Your task to perform on an android device: Find business class from Seattle to Berlin on Expedia departing September 12, 2023 and returning September 17, 2023
Image 0: 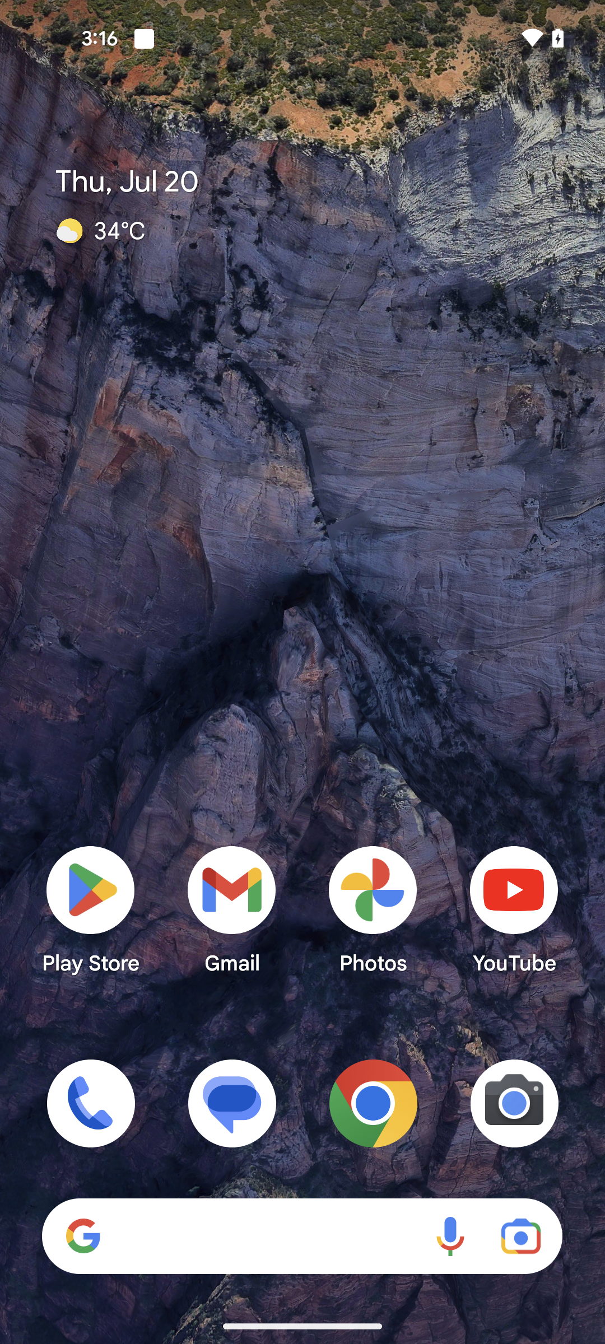
Open Expedia app
Step 0: open app "Expedia"
Image 1: 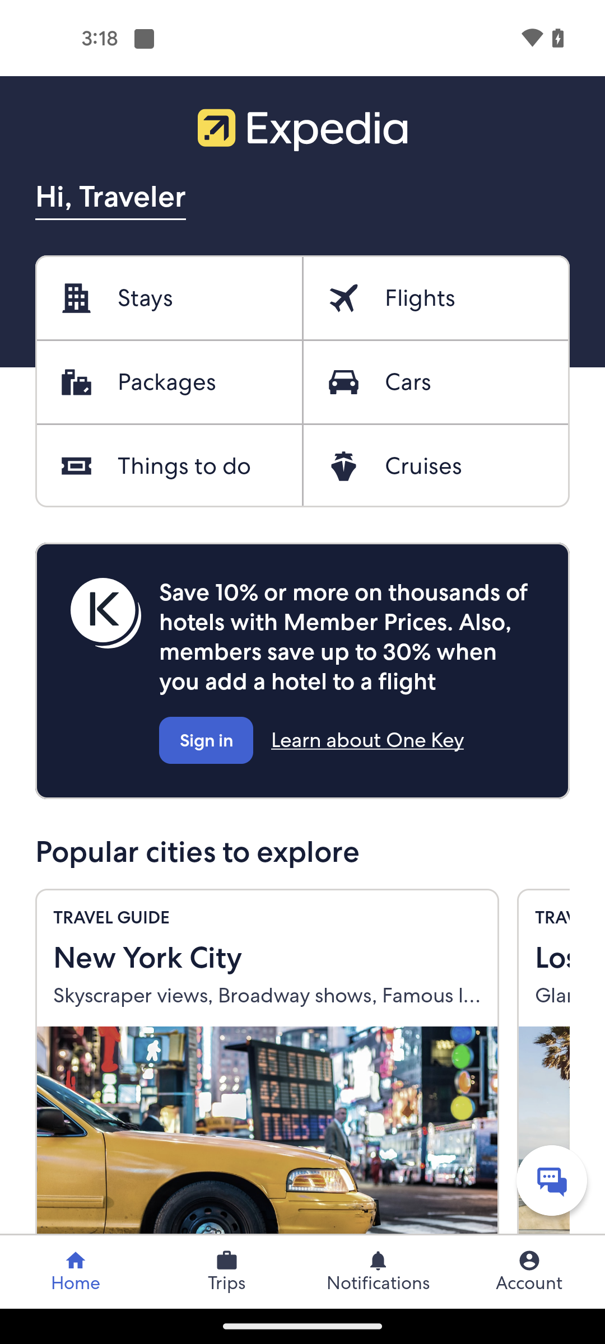
Go to the Flights section at the top right corner of the screen
Step 1: click (420, 298)
Image 2: 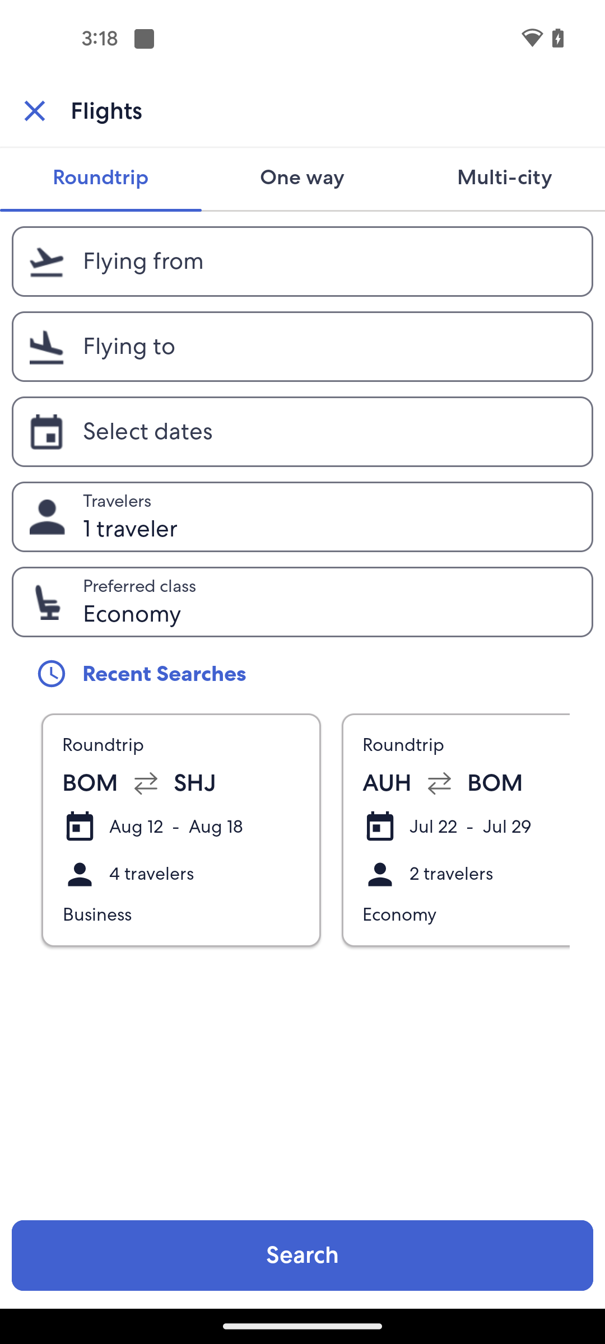
Go to the Departure city section
Step 2: click (329, 262)
Image 3: 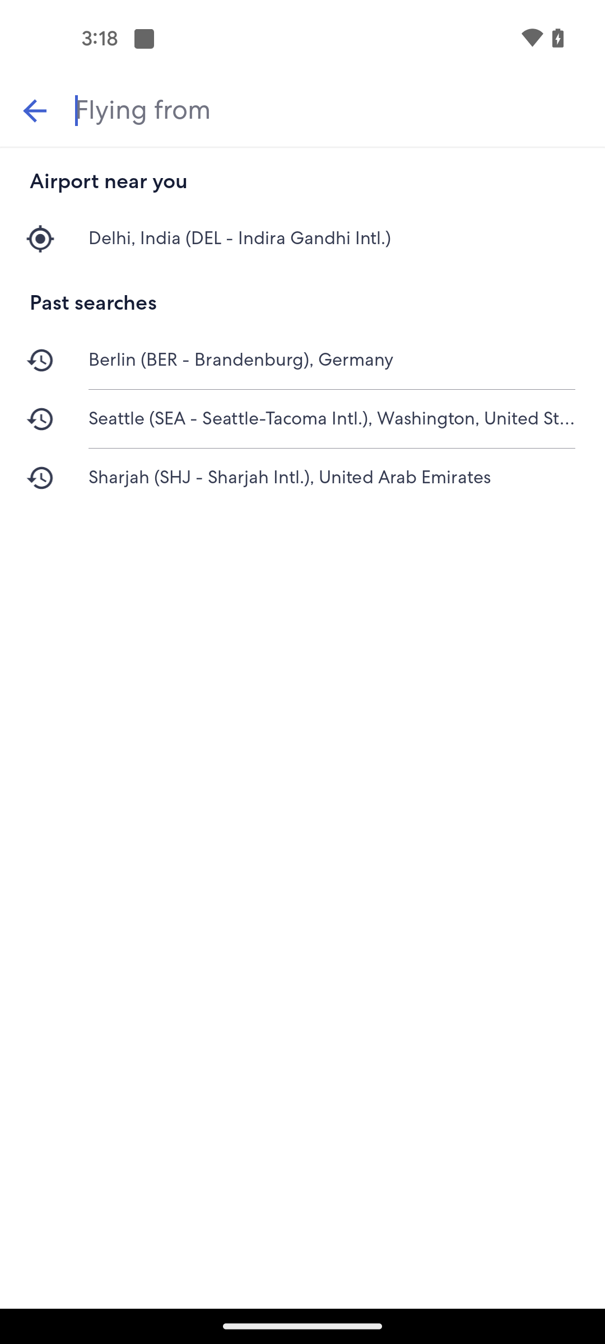
Search for Seattle City
Step 3: type "Seattle"
Image 4: 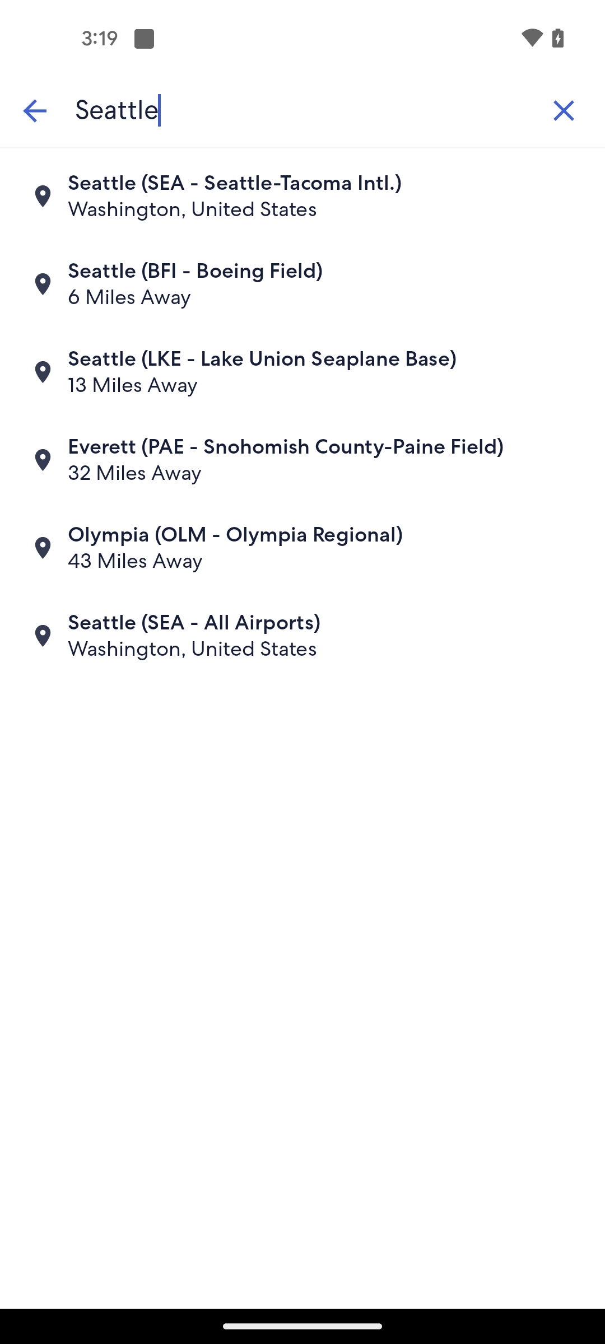
Click on the first search result
Step 4: click (100, 178)
Image 5: 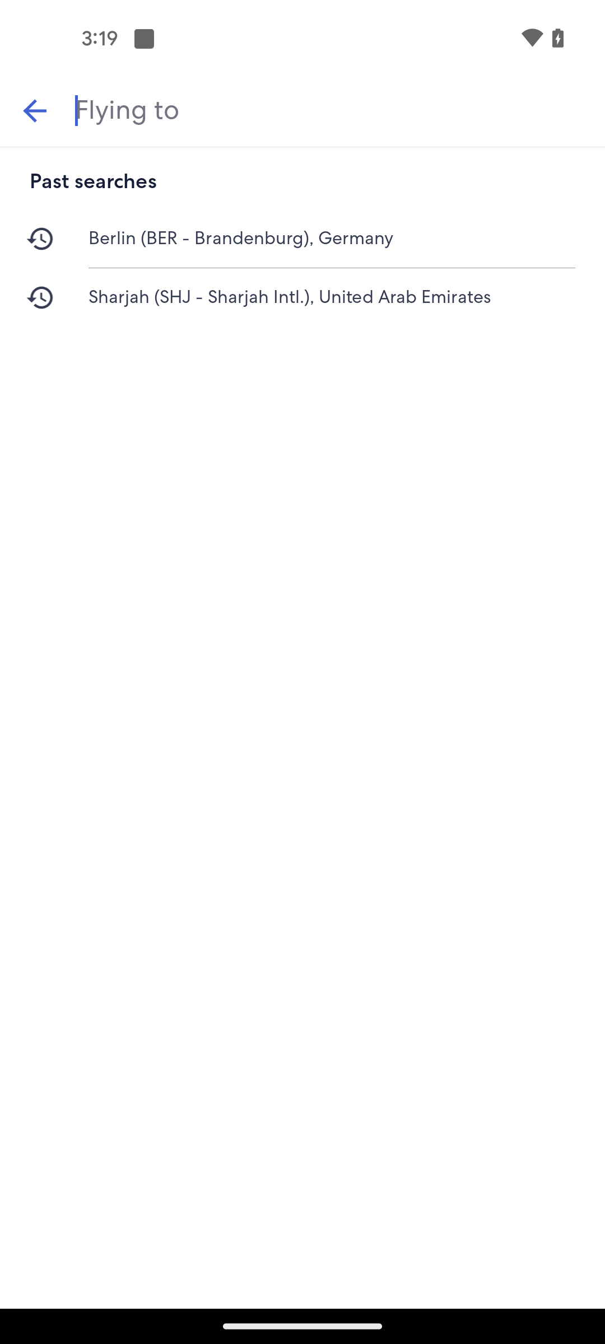
Search for Berlin City
Step 5: type "Berlin"
Image 6: 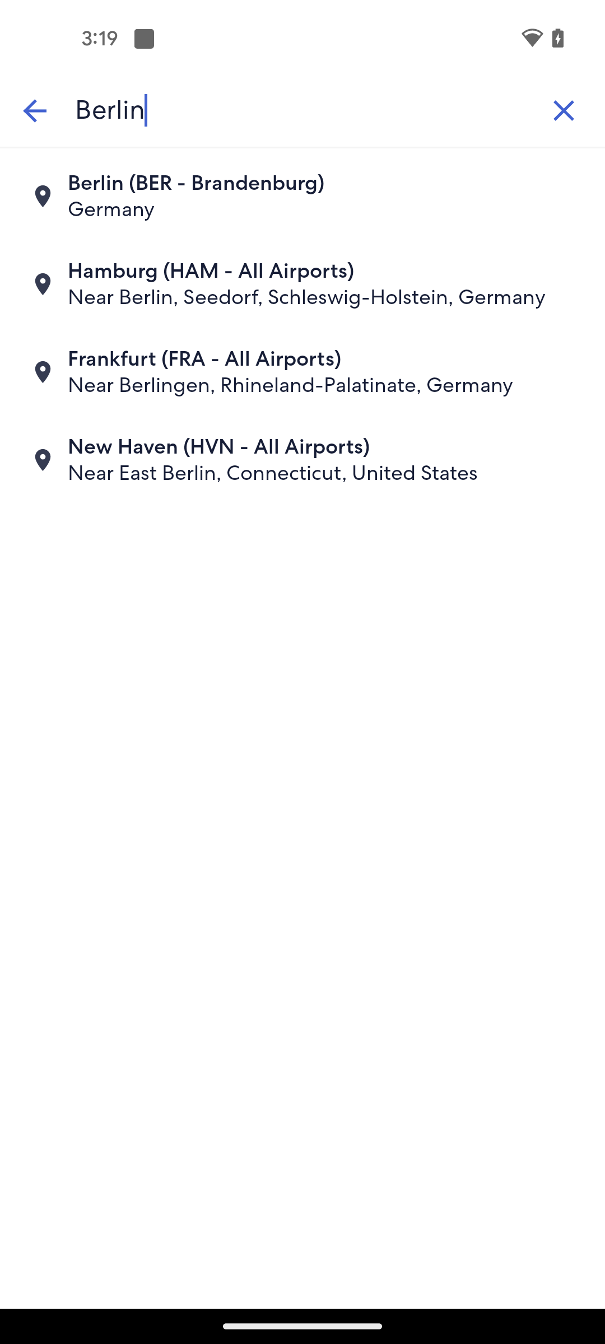
Click on the first search result
Step 6: click (196, 183)
Image 7: 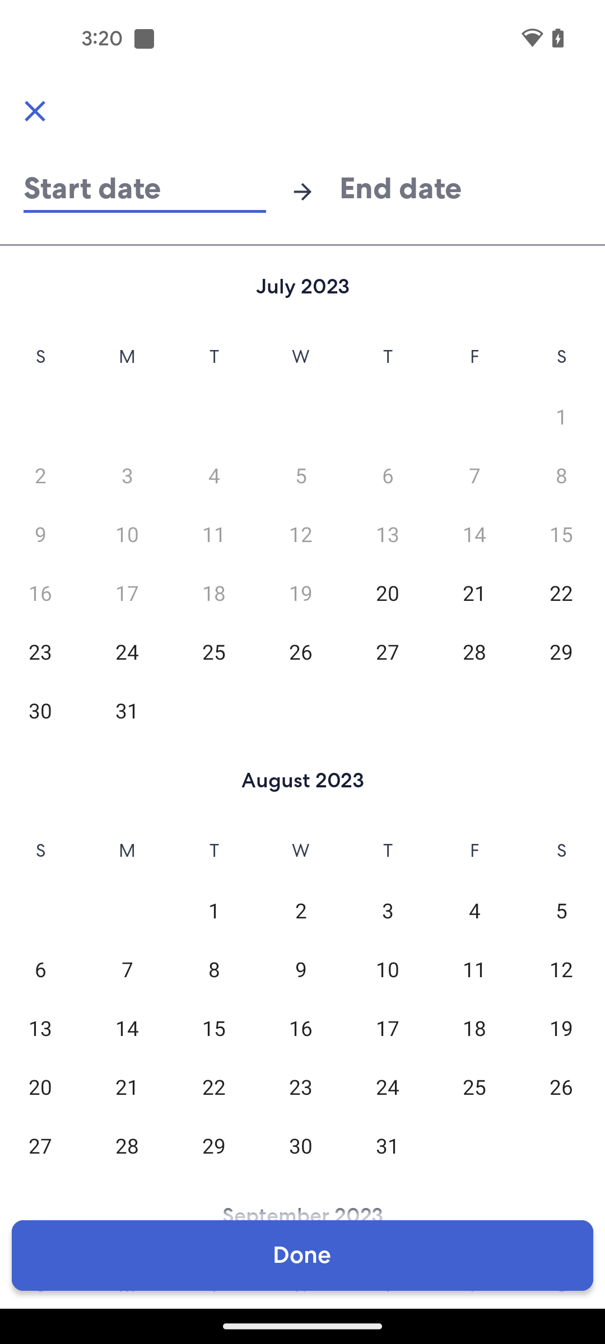
Swipe up to September month
Step 7: scroll down
Image 8: 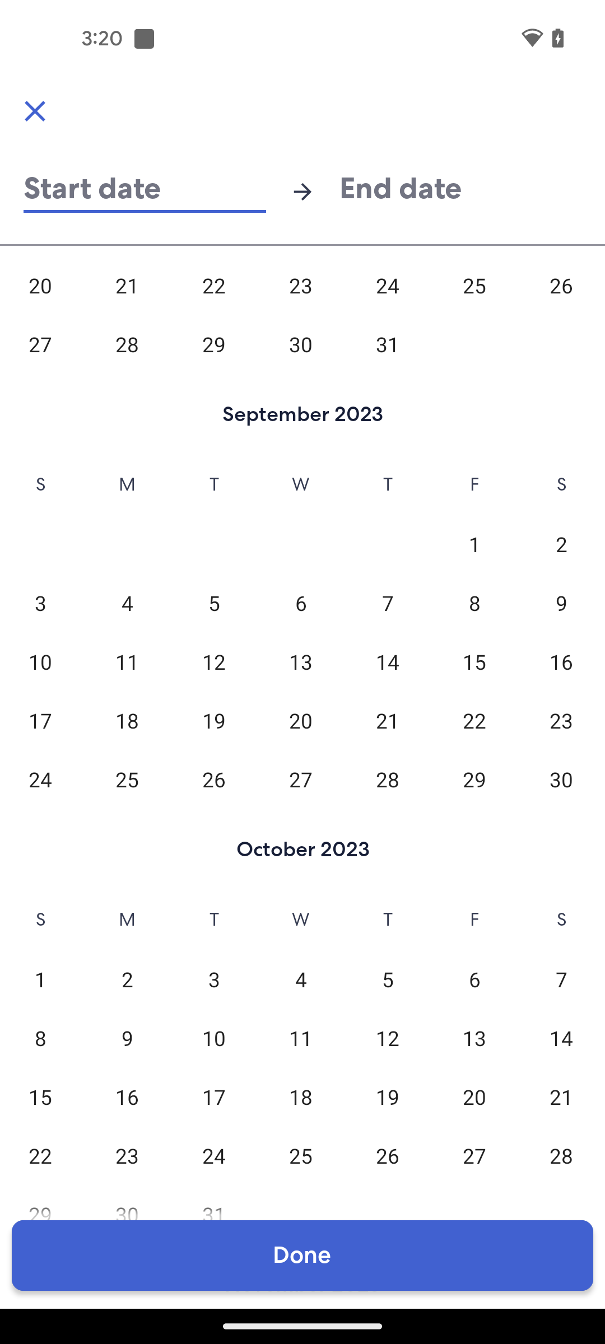
Select the Departure date 12th September 2023
Step 8: click (214, 661)
Image 9: 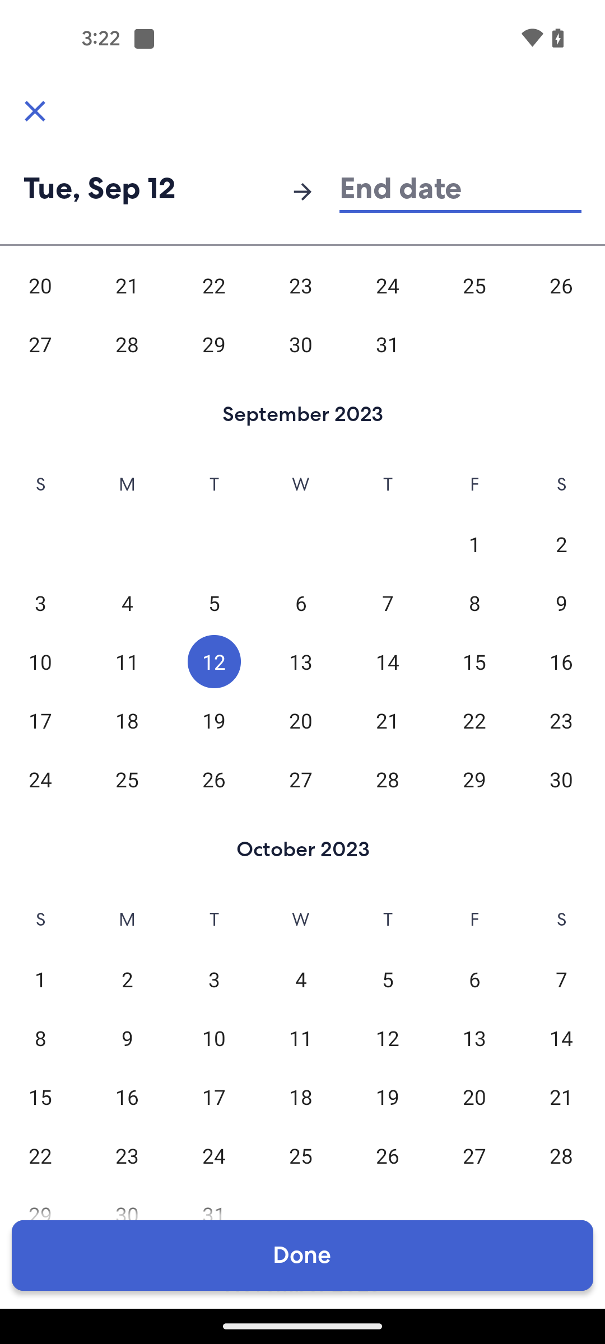
Select the Arrival date 17th September 2023
Step 9: click (40, 720)
Image 10: 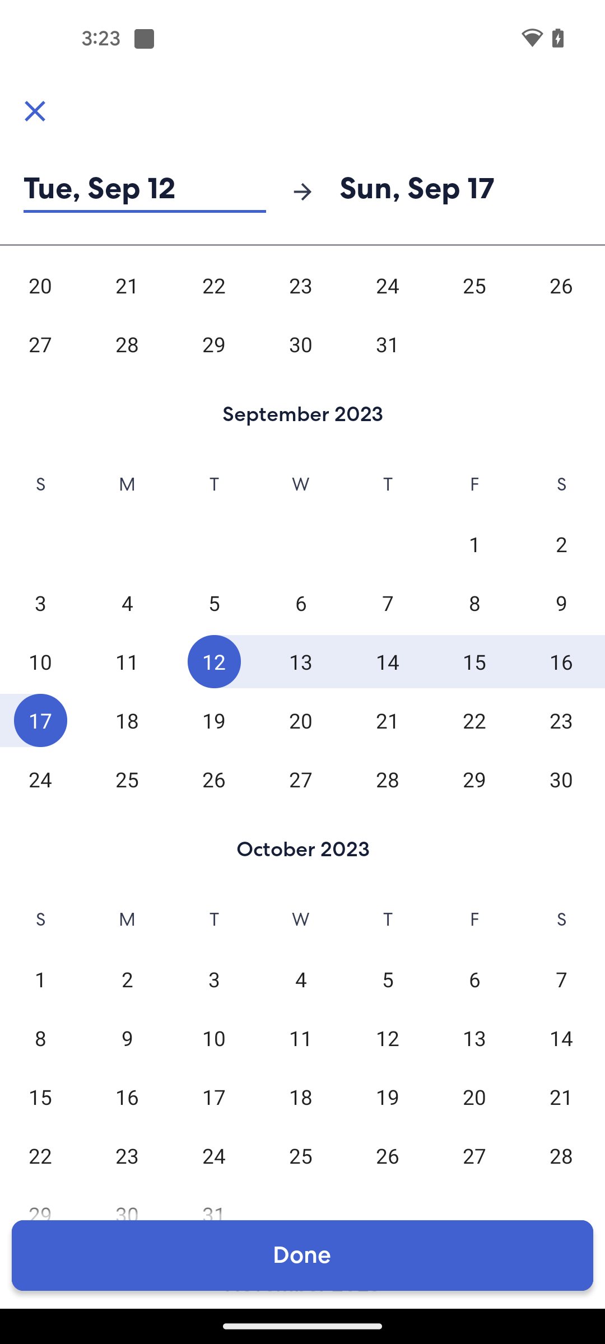
Click on the done button at the bottom of the screen
Step 10: click (302, 1255)
Image 11: 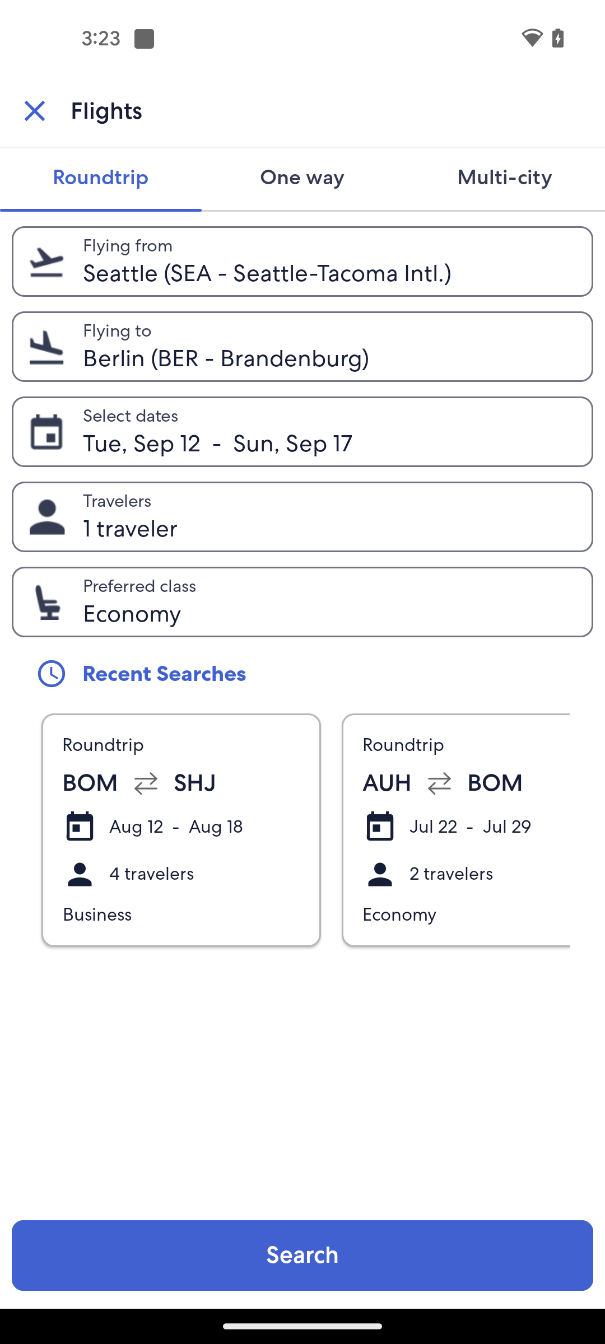
Go to the Preferred class section
Step 11: click (329, 602)
Image 13: 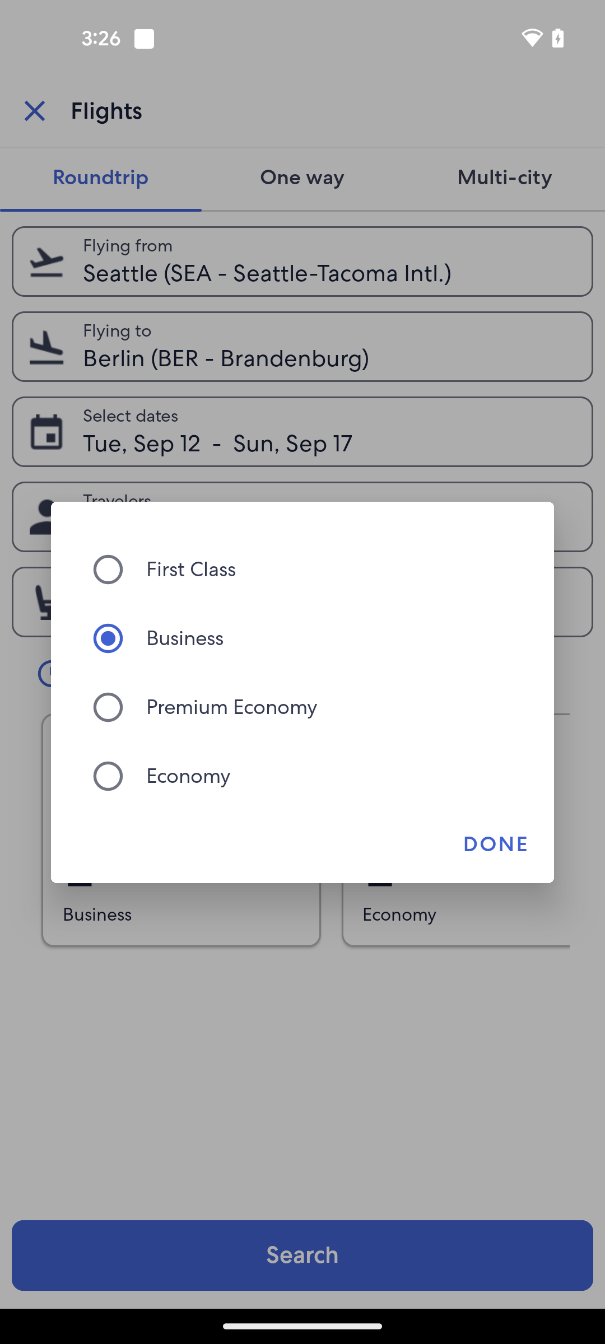
Click on the Done button
Step 13: click (495, 844)
Image 14: 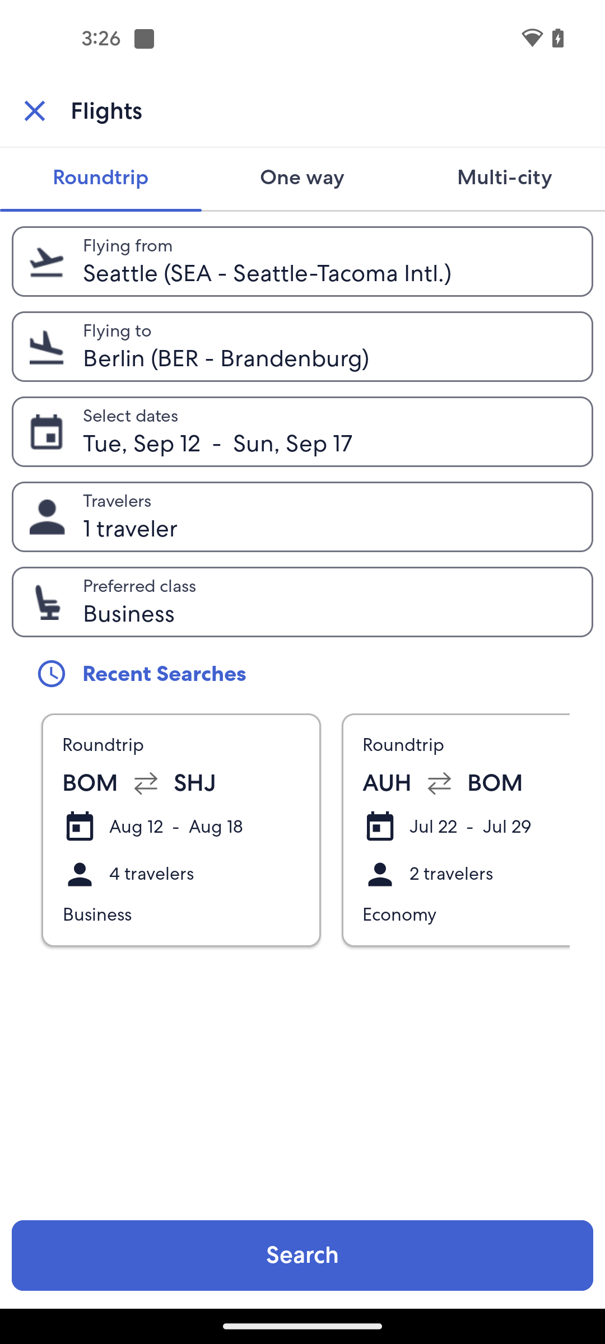
Click on the Search button at the bottom of the screen
Step 14: click (302, 1255)